Your task to perform on an android device: Open the Urbanic app and search for Women party dress
Image 0: 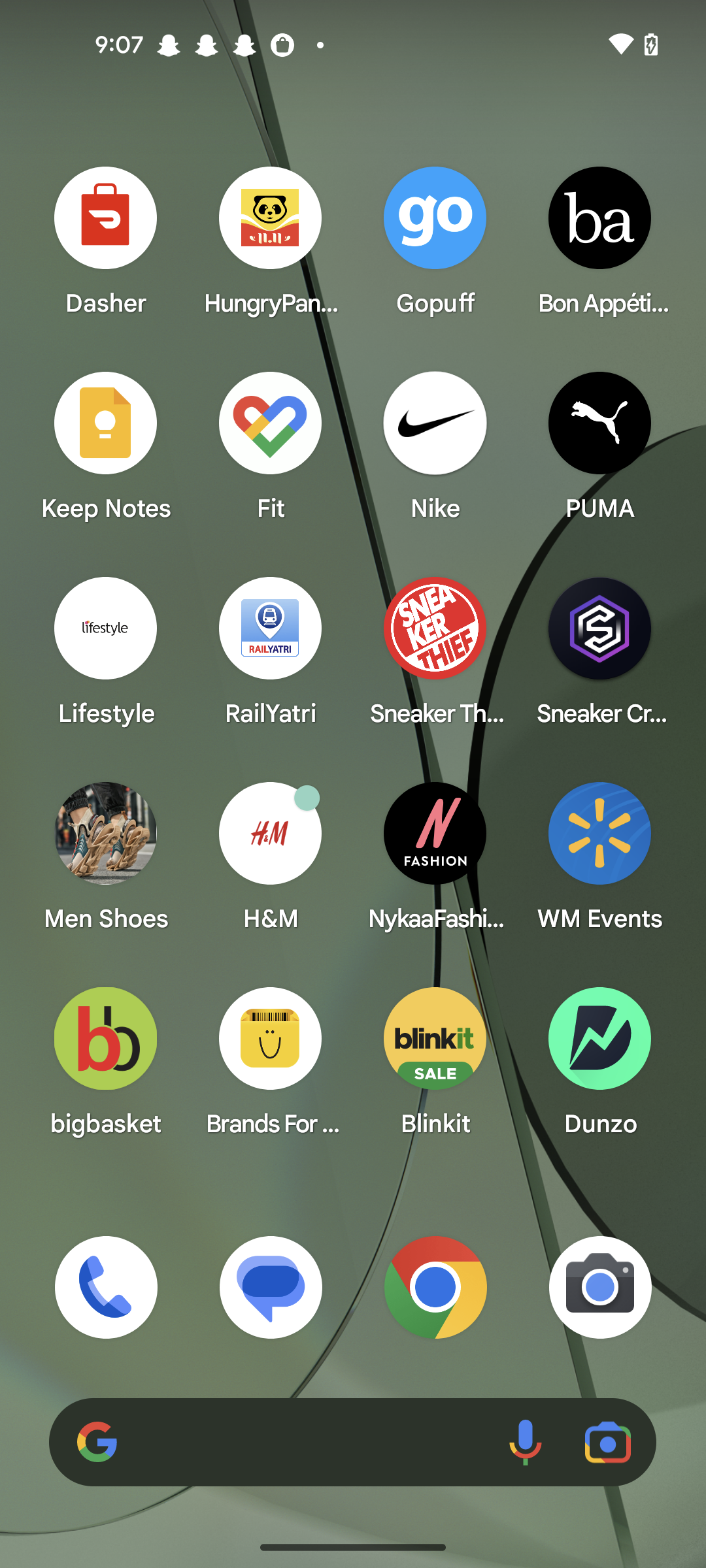
Open the Urbanic app
Step 0: open app "Urbanic"
Image 1: 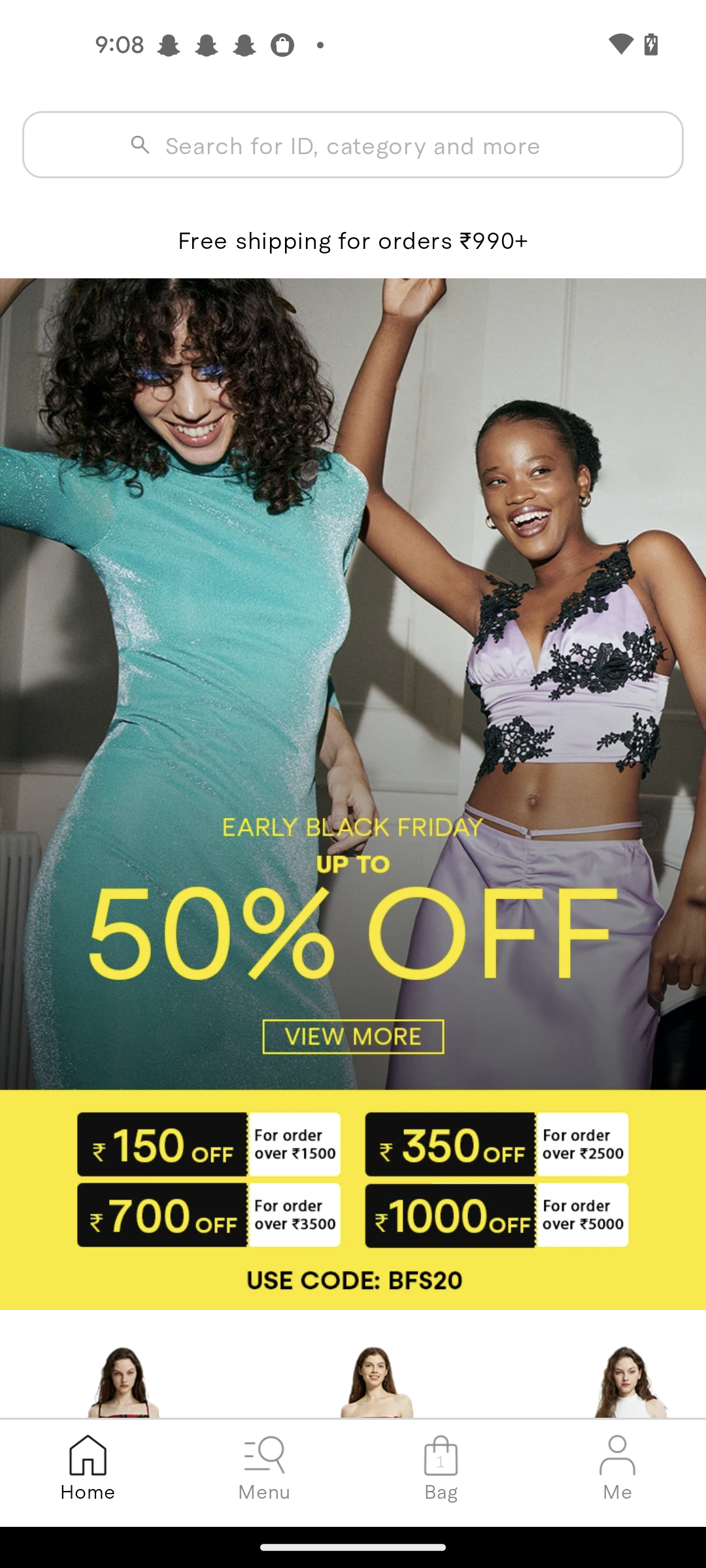
Click on the search icon
Step 1: click (352, 144)
Image 2: 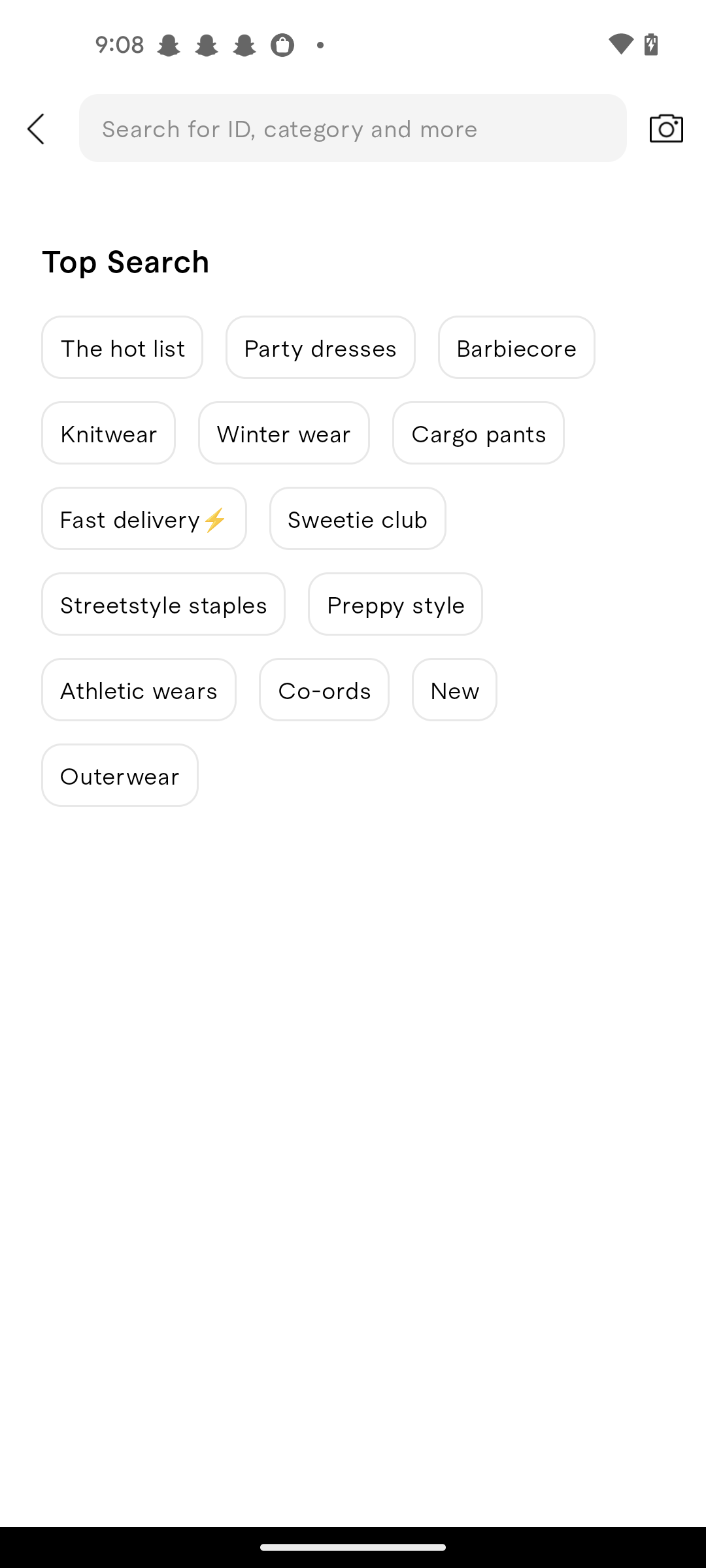
Click on the search icon
Step 2: click (352, 127)
Image 3: 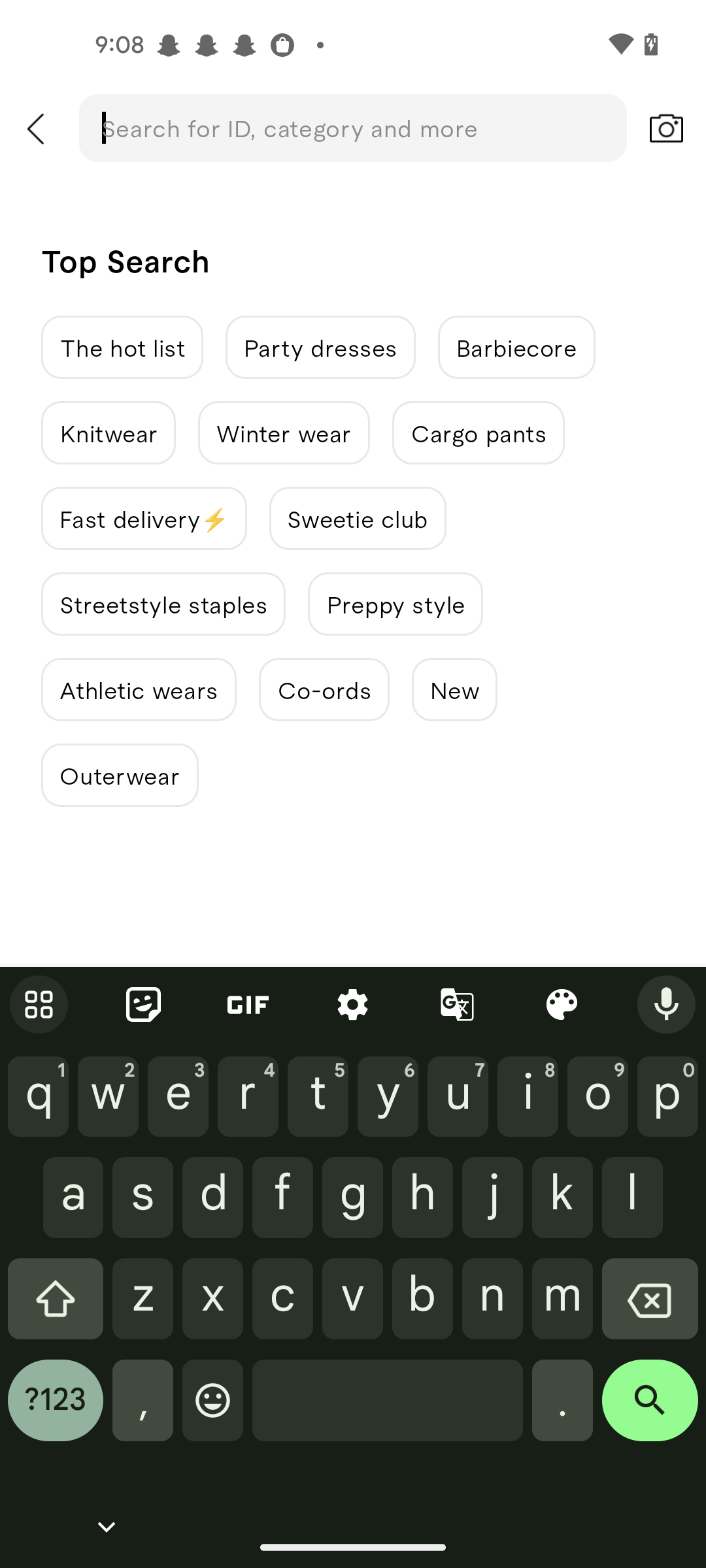
Enter a product as Women party dress
Step 3: type "Women party dress"
Image 4: 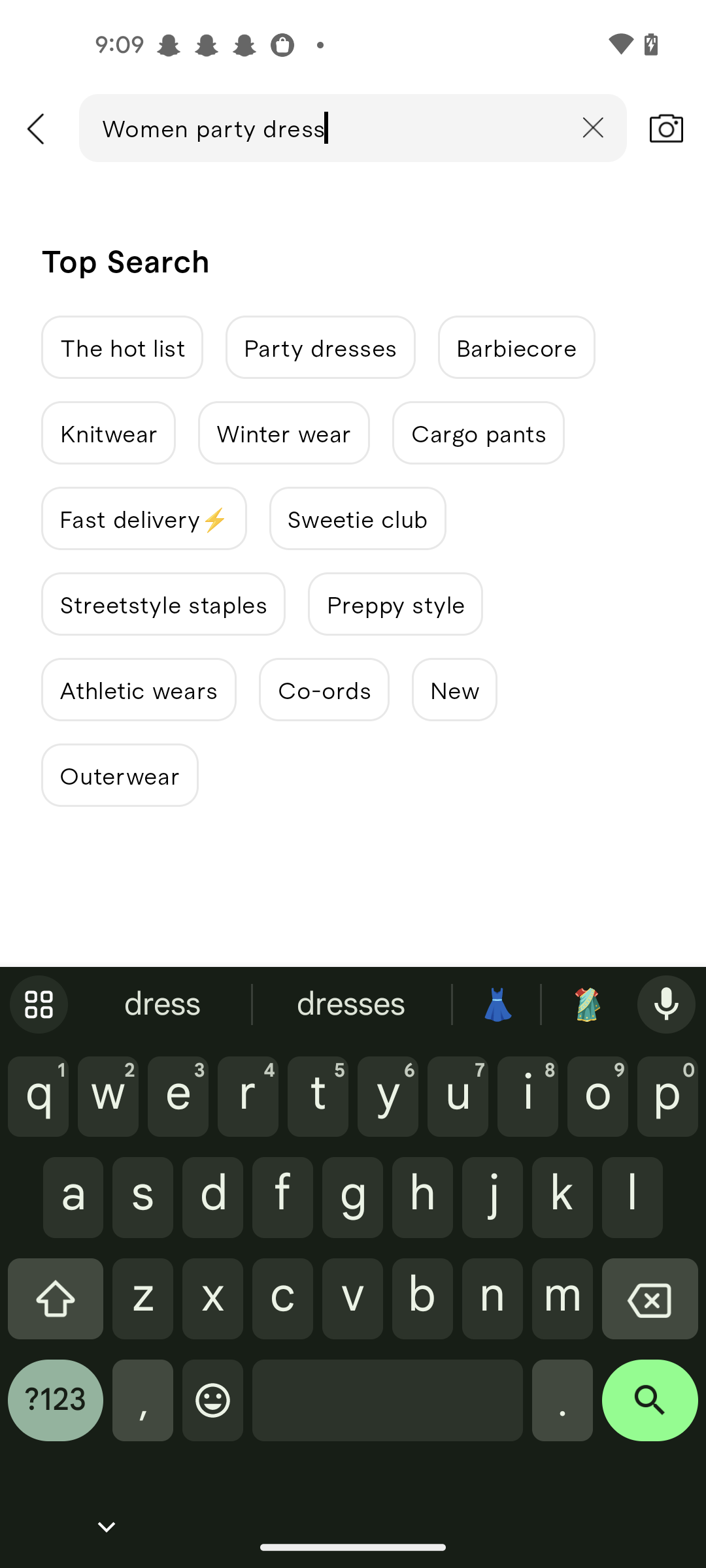
Click on the search icon 
Step 4: click (650, 1410)